Your task to perform on an android device: Add the adidas MensPrizmo M walking shoe to my cart so that I can checkout in the Amazon app.
Image 0: 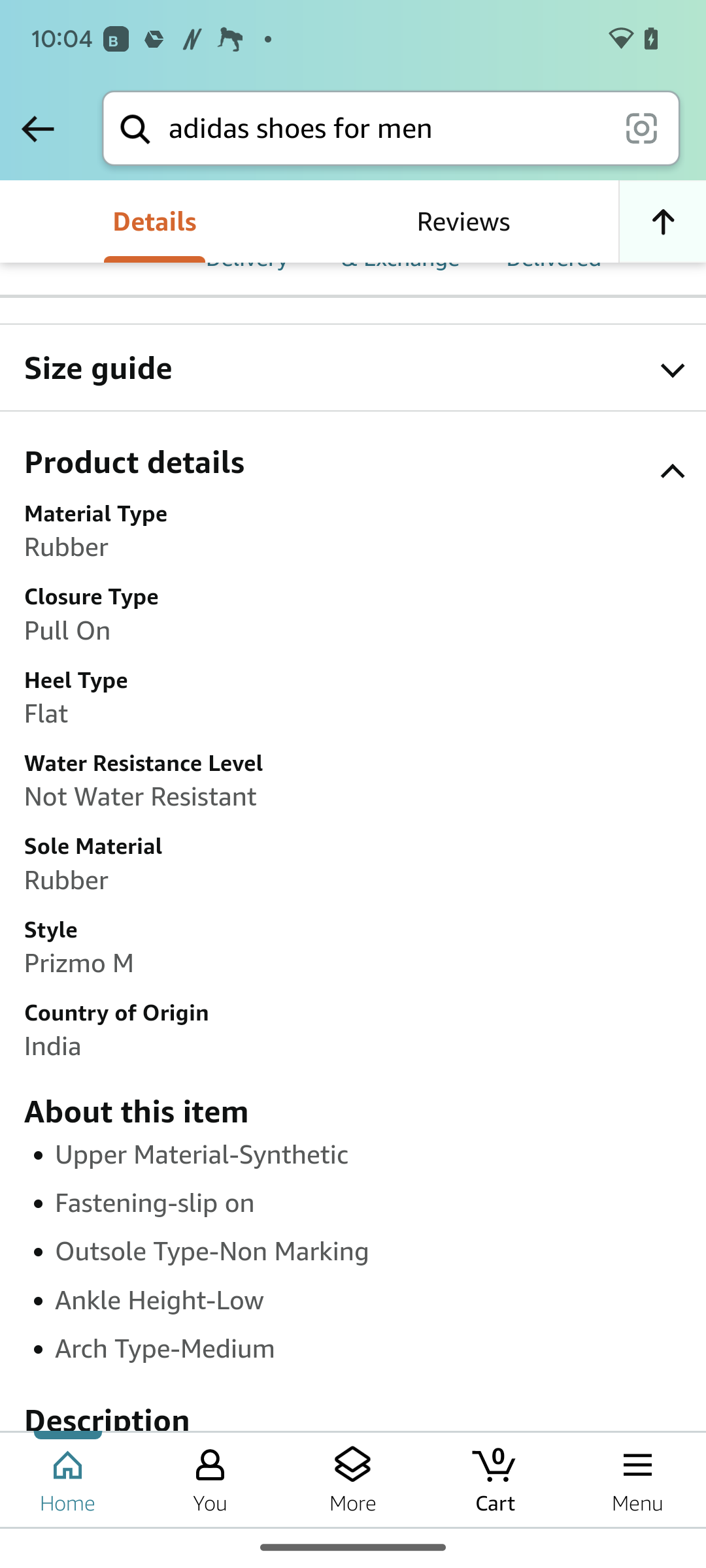
Scroll down to view Add to cart option.
Step 0: scroll up
Image 1: 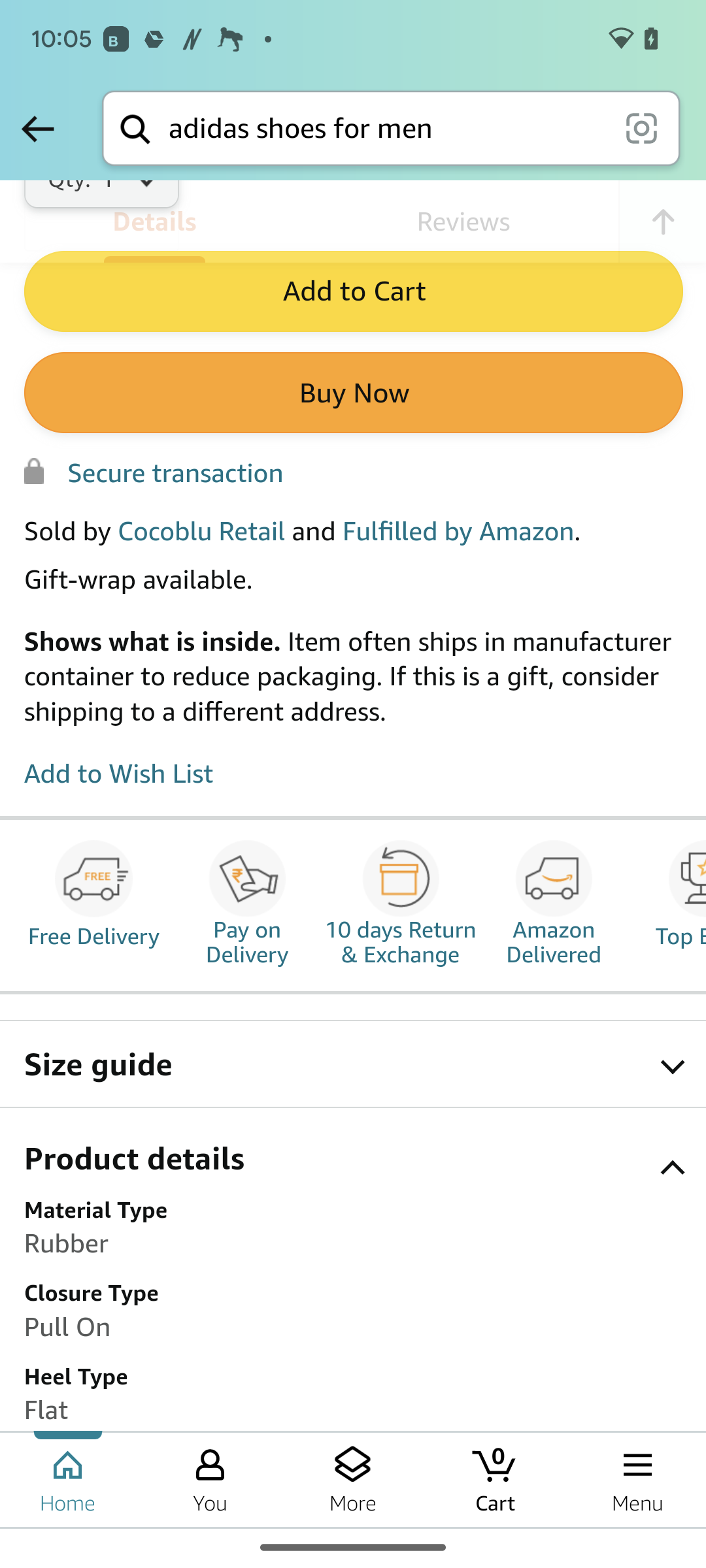
Click on Add to Cart button at the top of the screen.
Step 1: click (352, 292)